Your task to perform on an android device: I'd want to identify the plants by taking a picture of them  to find out what species they are in the PlantNet app.
Image 0: 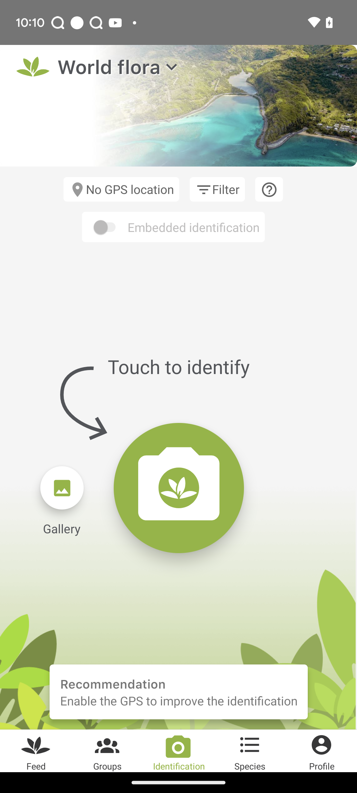
Click on the camera button
Step 0: click (179, 488)
Image 1: 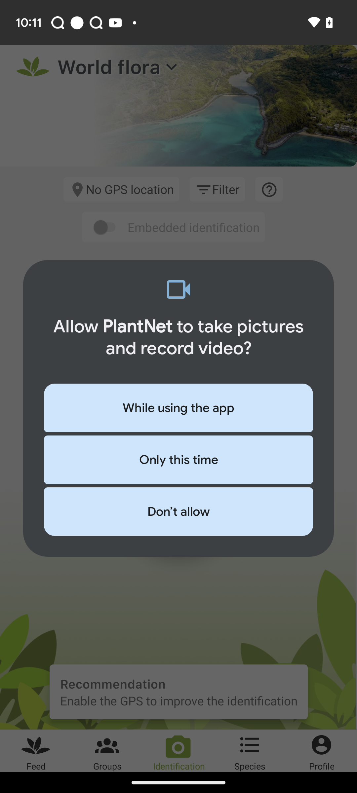
Click on the camera button
Step 1: wait
Image 2: 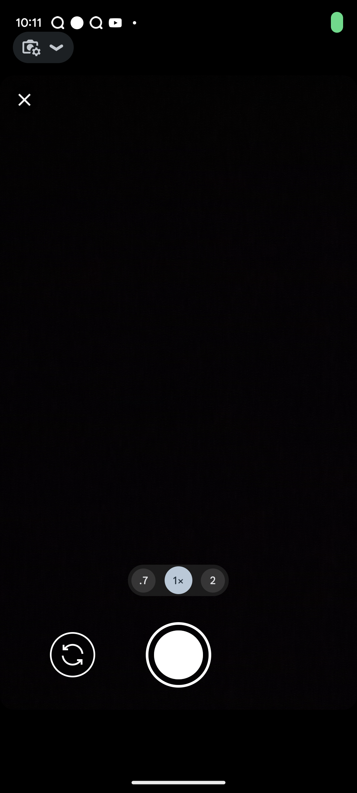
Click on the camera button
Step 2: wait
Image 3: 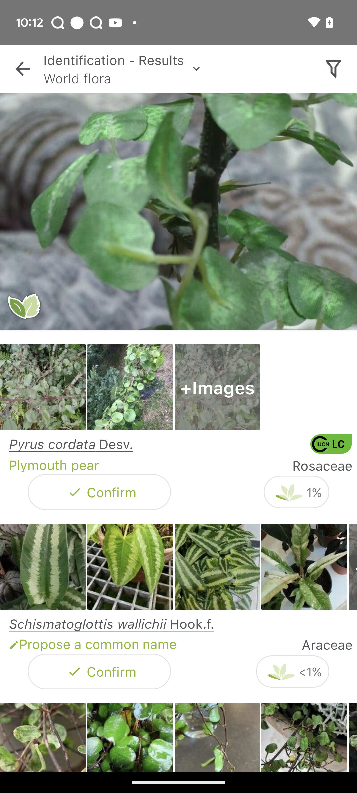
Click on the confirm button of Piymouth pear
Step 3: click (111, 492)